Your task to perform on an android device: Read reviews of Shoppers for Syska Iron elara
Image 0: 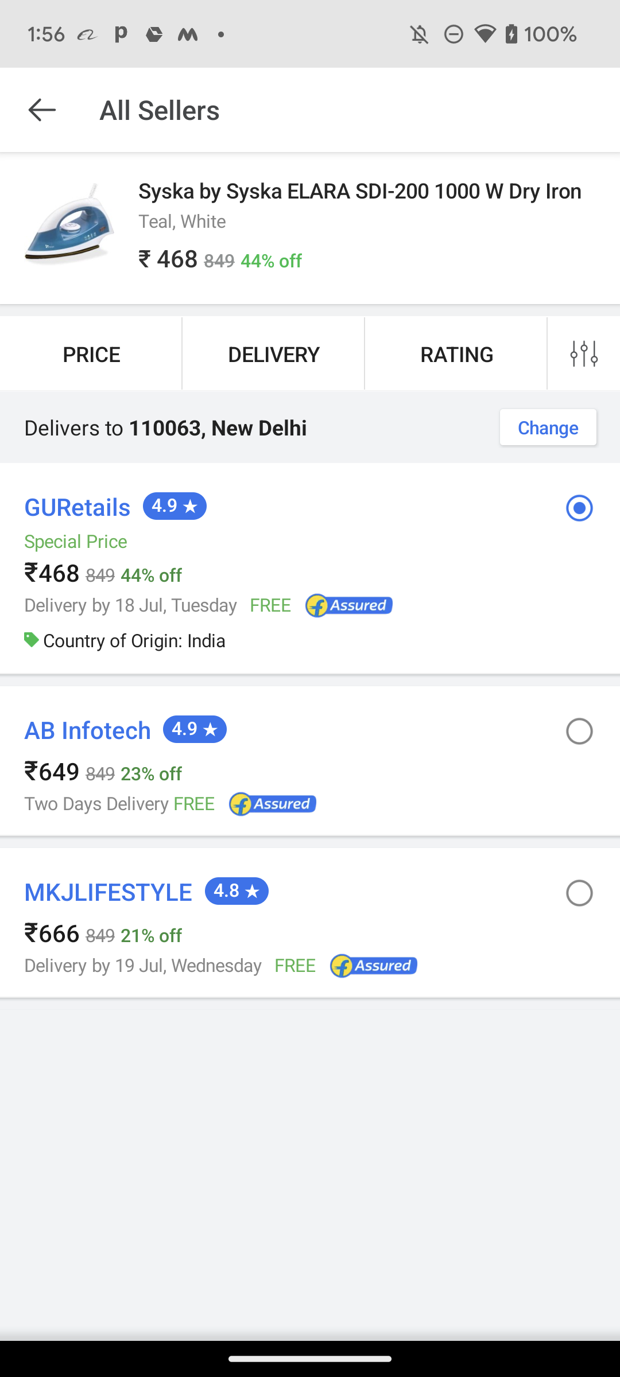
Click on the Left arrow at the top of the screen
Step 0: click (42, 110)
Image 1: 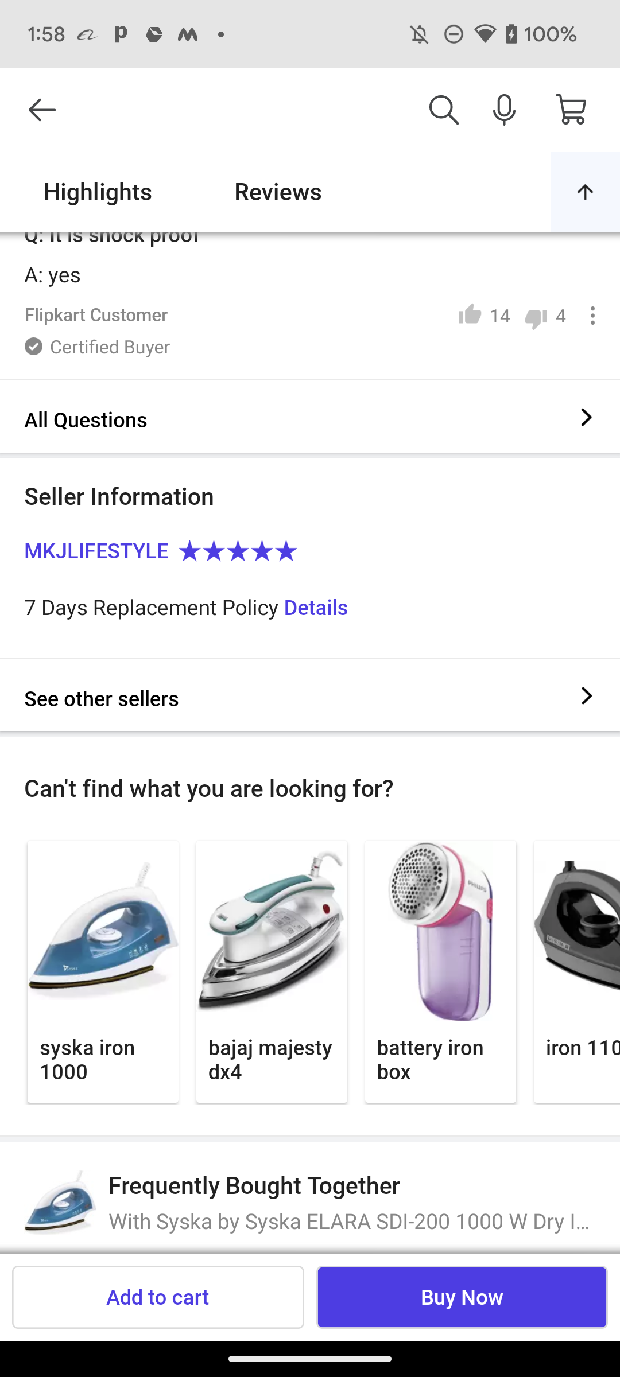
Click on the Reviews option at the top of the screen.
Step 1: click (278, 192)